Your task to perform on an android device: I want to save my mom Violet Van Loon's contact number in the phonebook app, so that I can easily call her whenever needed.
Image 0: 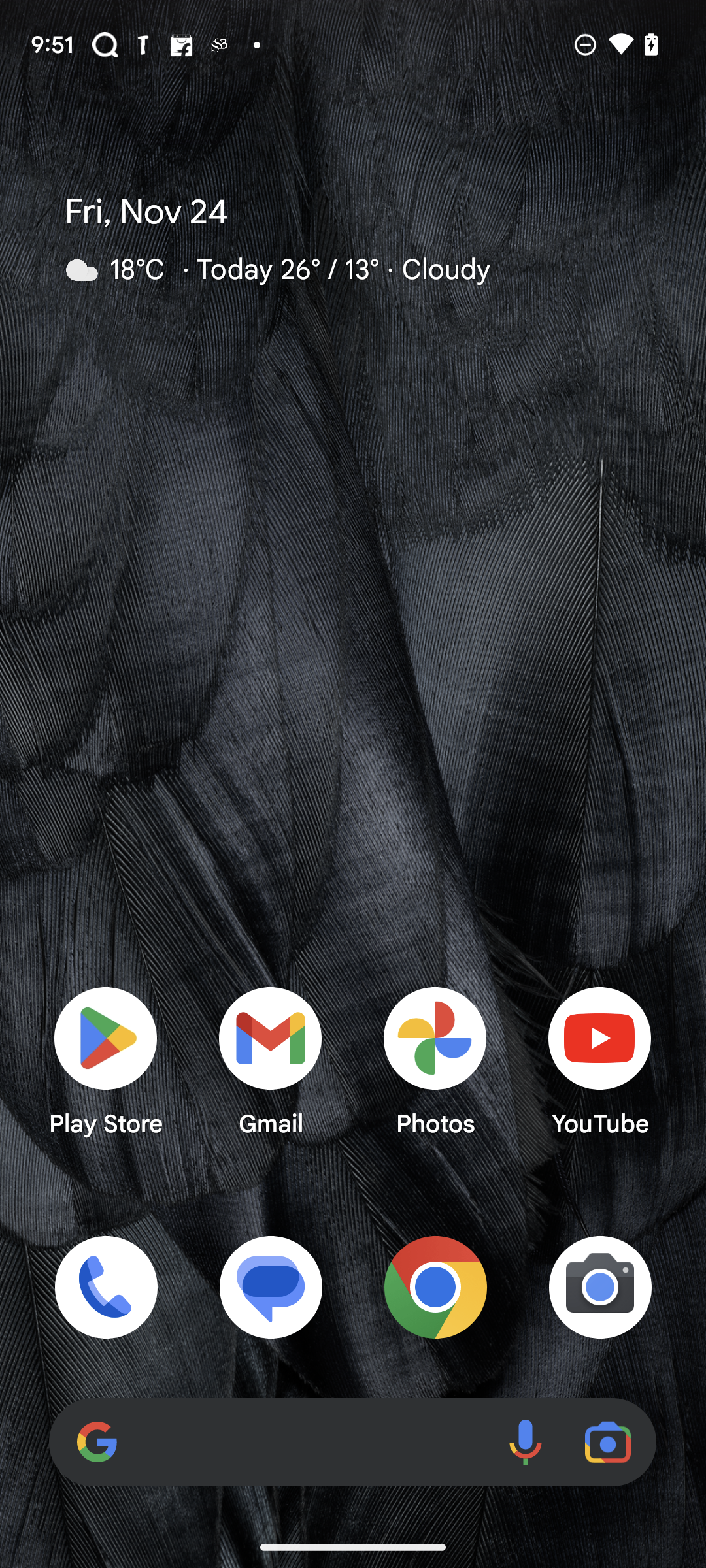
Open the Phonebook app.
Step 0: open app "Phonebook"
Image 1: 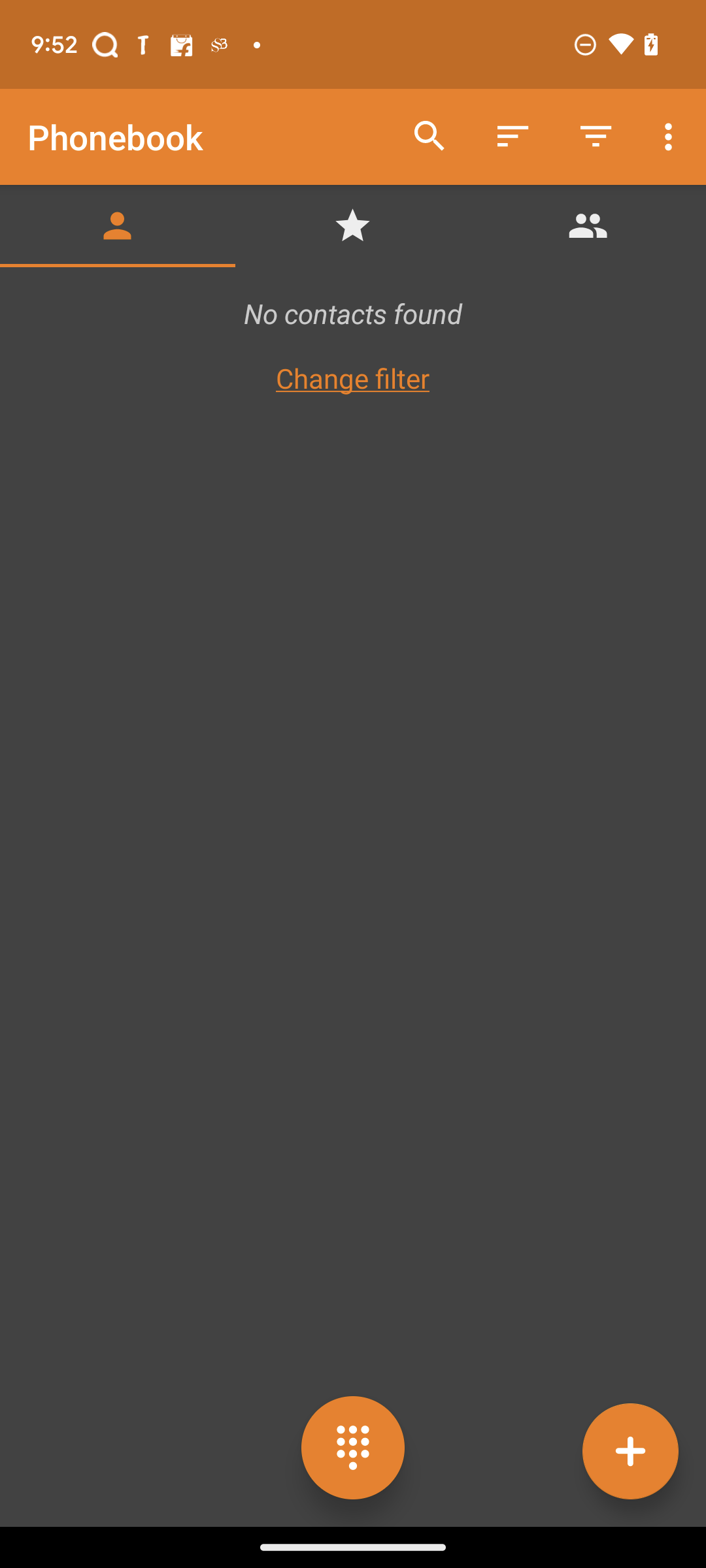
Click on the plus icon on the bottom right side of the screen.
Step 1: click (630, 1450)
Image 2: 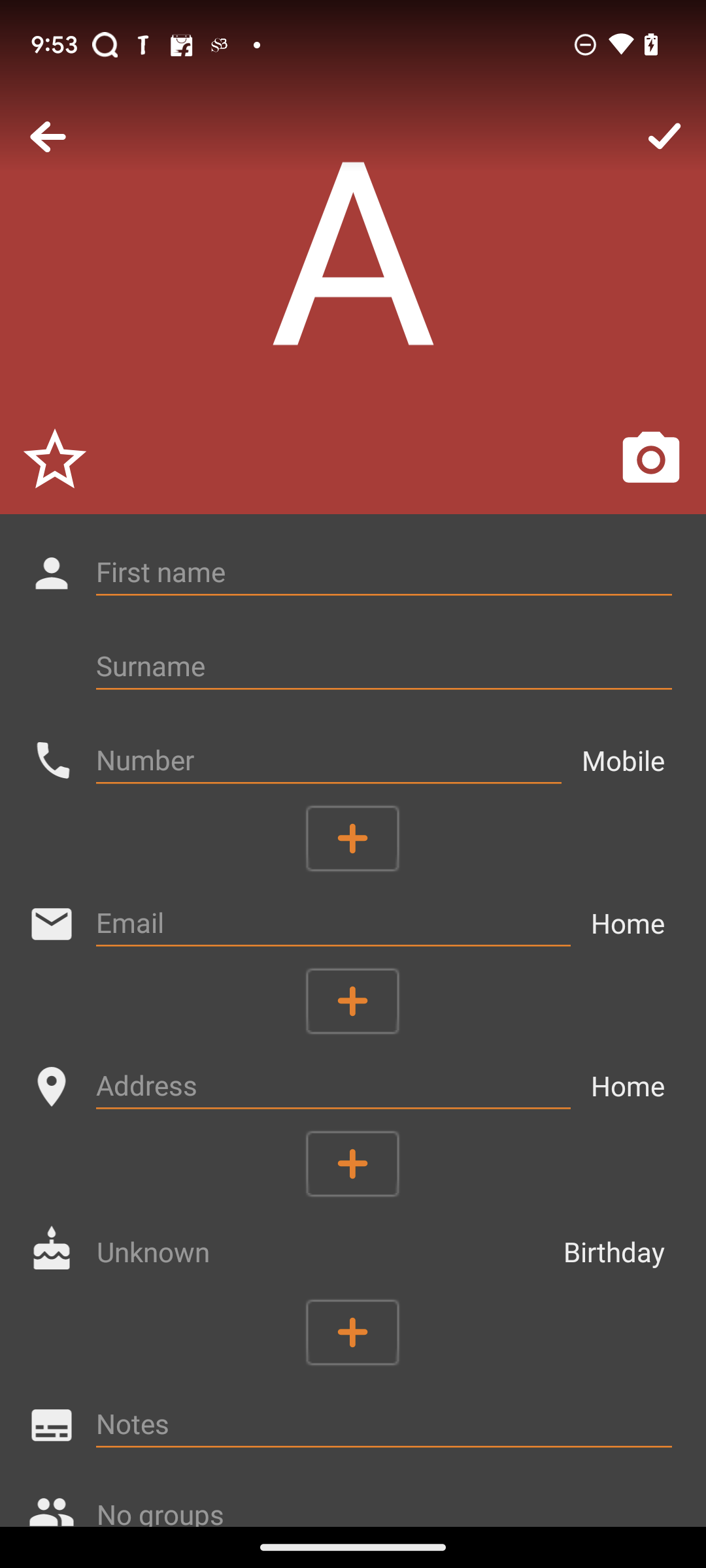
Click on the First name option.
Step 2: click (384, 572)
Image 3: 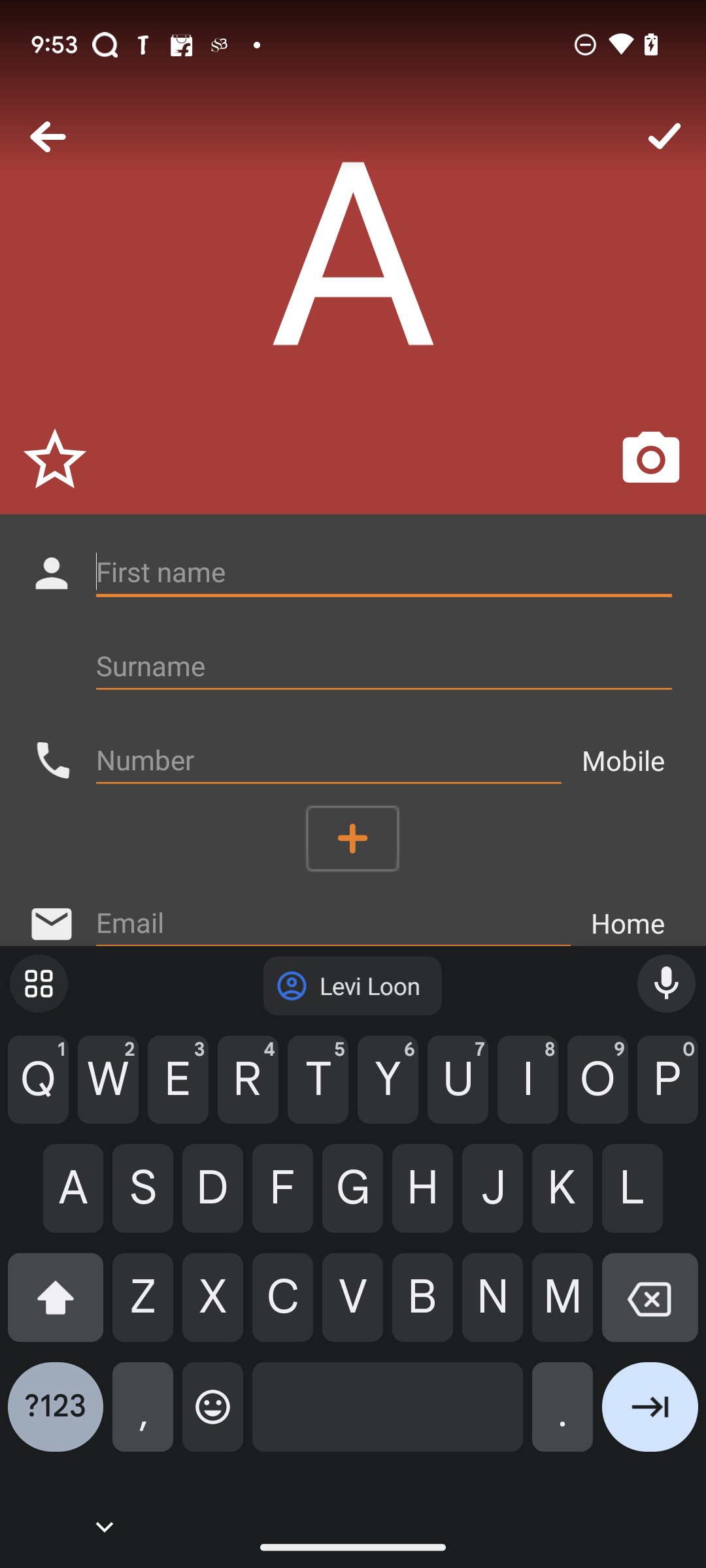
Enter Mom Violet Van
Step 3: type "Mom Violet Van"
Image 4: 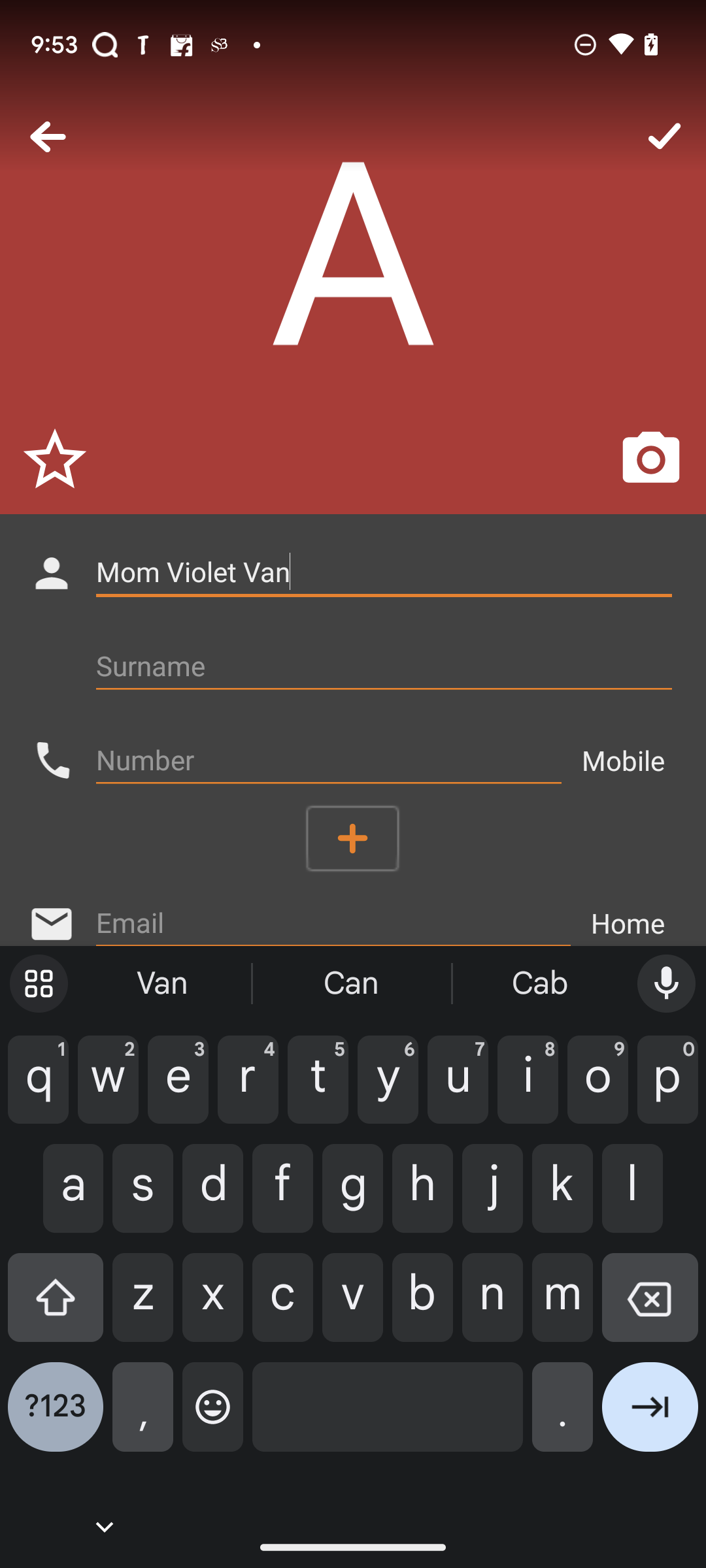
Click on the Surname option
Step 4: click (384, 666)
Image 5: 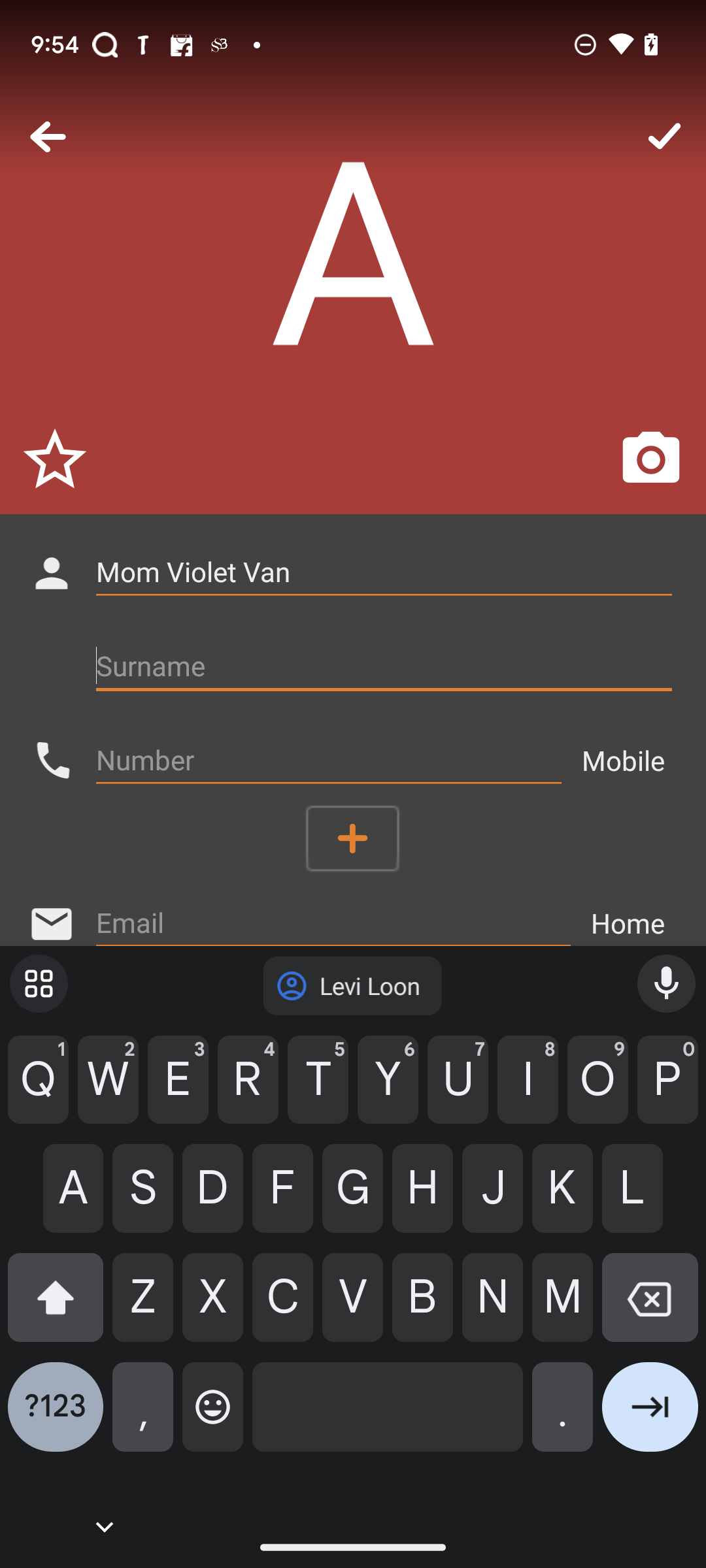
Enter Loon.
Step 5: type "Loon"
Image 7: 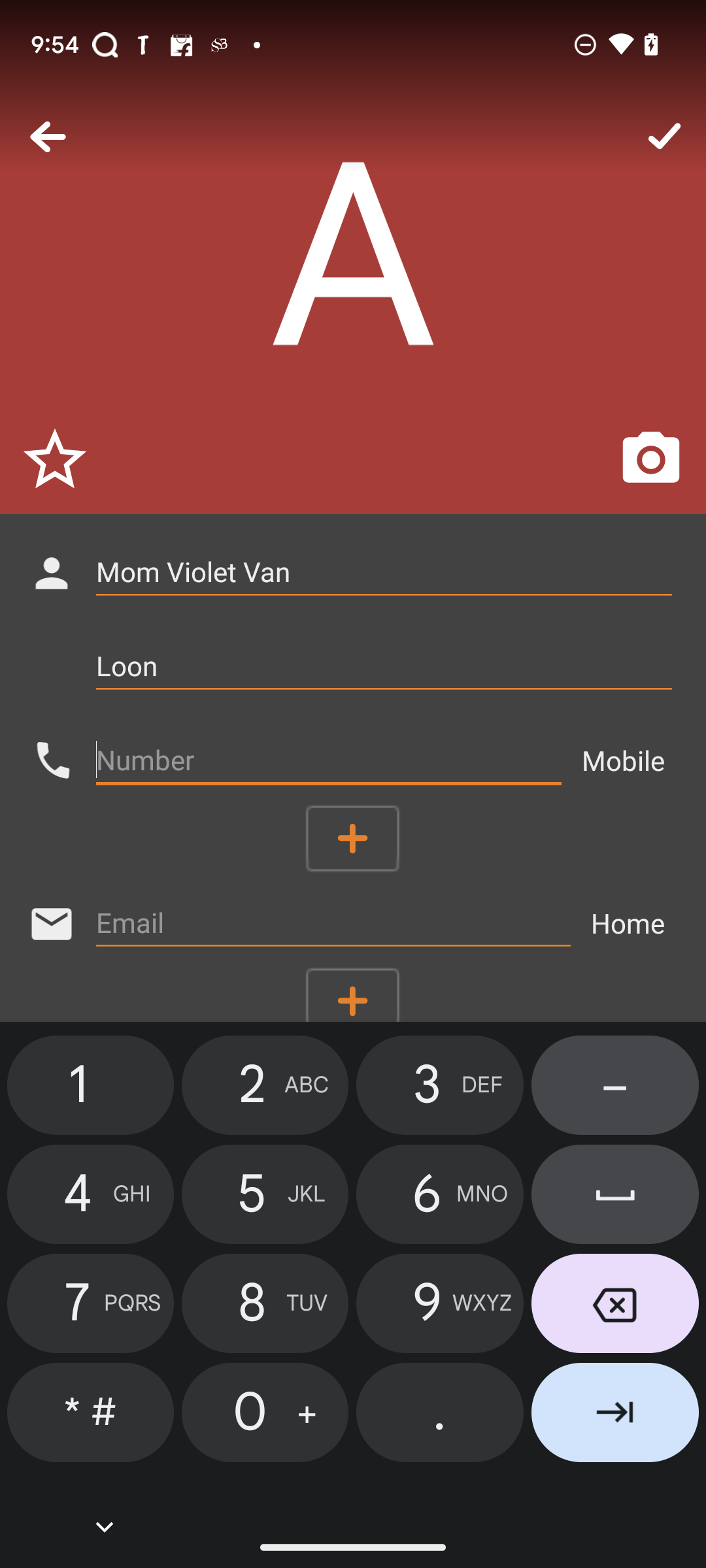
Enter 211211211211
Step 7: type "211211211211"
Image 8: 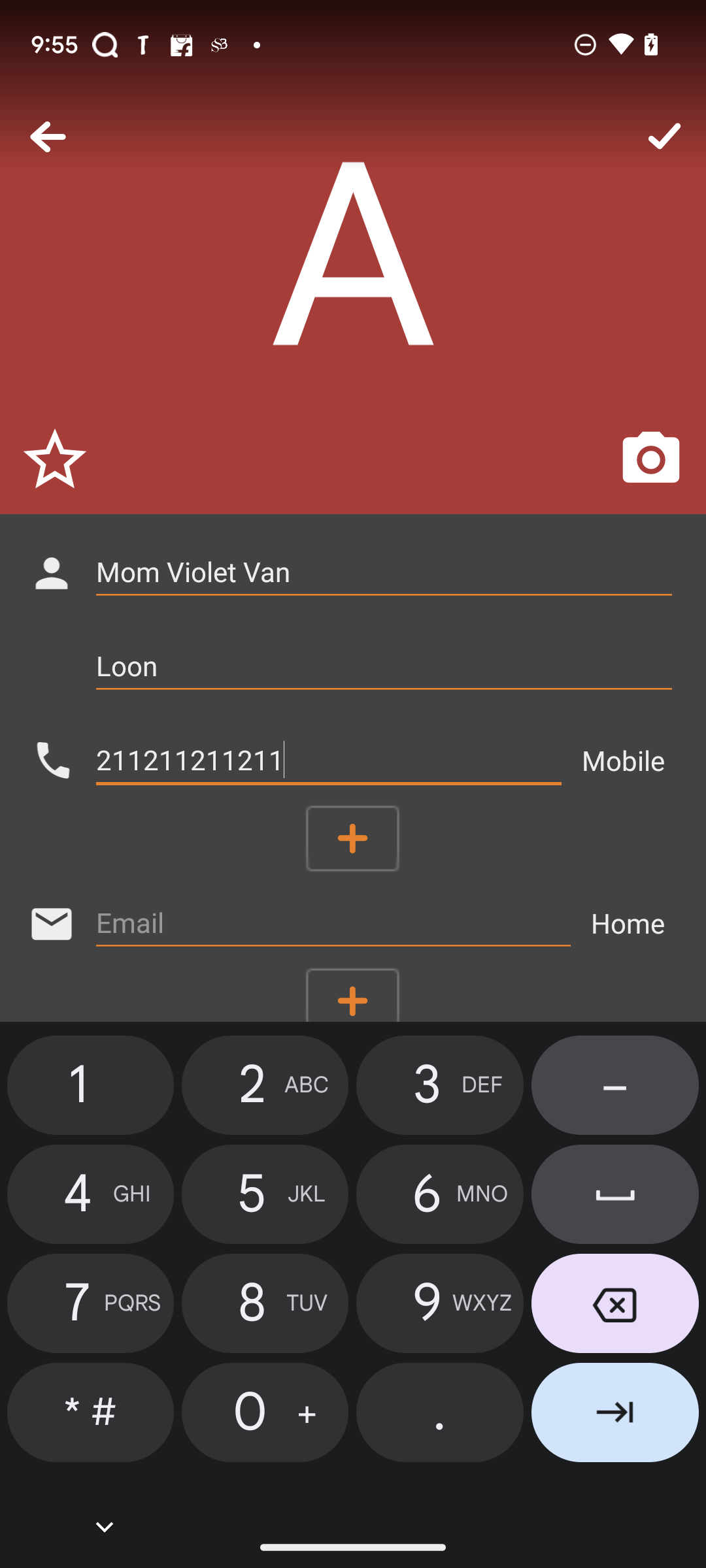
Click on the tick icon on the top right side of the screen.
Step 8: click (664, 137)